Your task to perform on an android device: I want to create a rectangle shape with the name “A Lecture on Dutch History
Image 1: 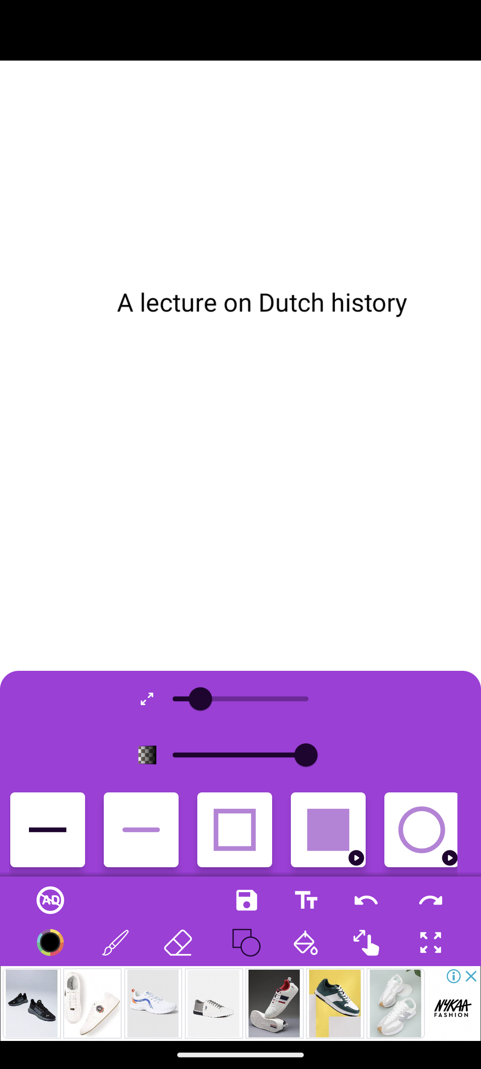
Click on the rectangle shape 
Step 1: click (233, 822)
Image 2: 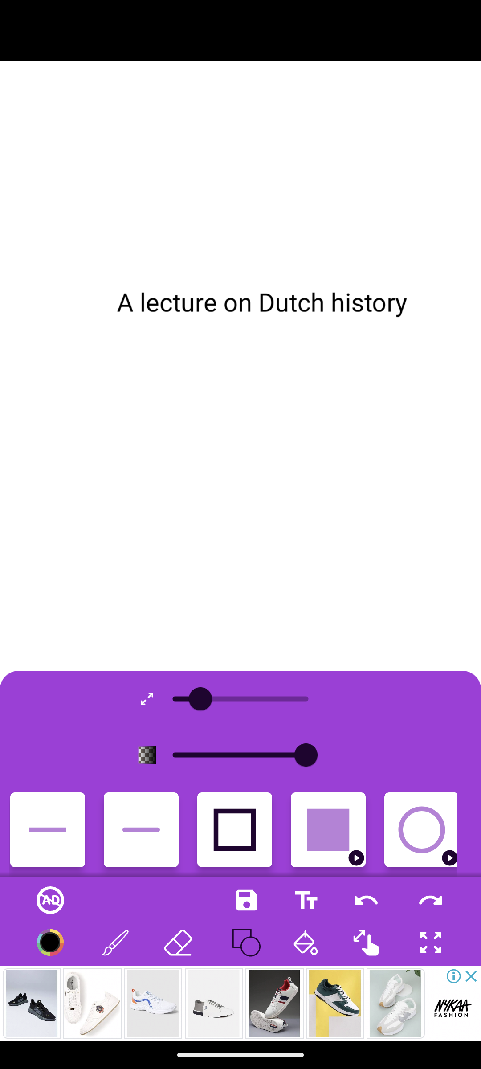
Draw a rectangle with the help of swipe
Step 2: scroll left